Your task to perform on an android device: Open the Mindvalley app, I would like to listen to a personalized guided meditation named Alpha Beats to help me be productive throughout the day.
Image 0: 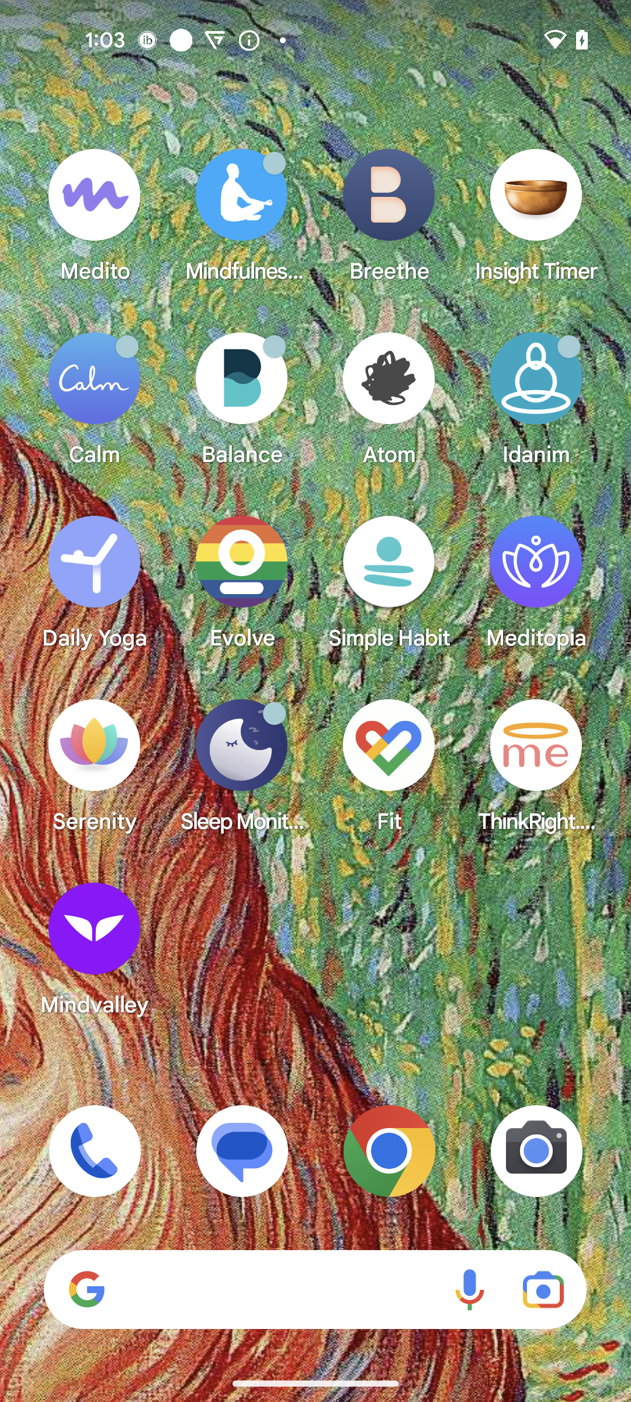
Open the Mindvalley app
Step 0: open app "Mindvalley"
Image 1: 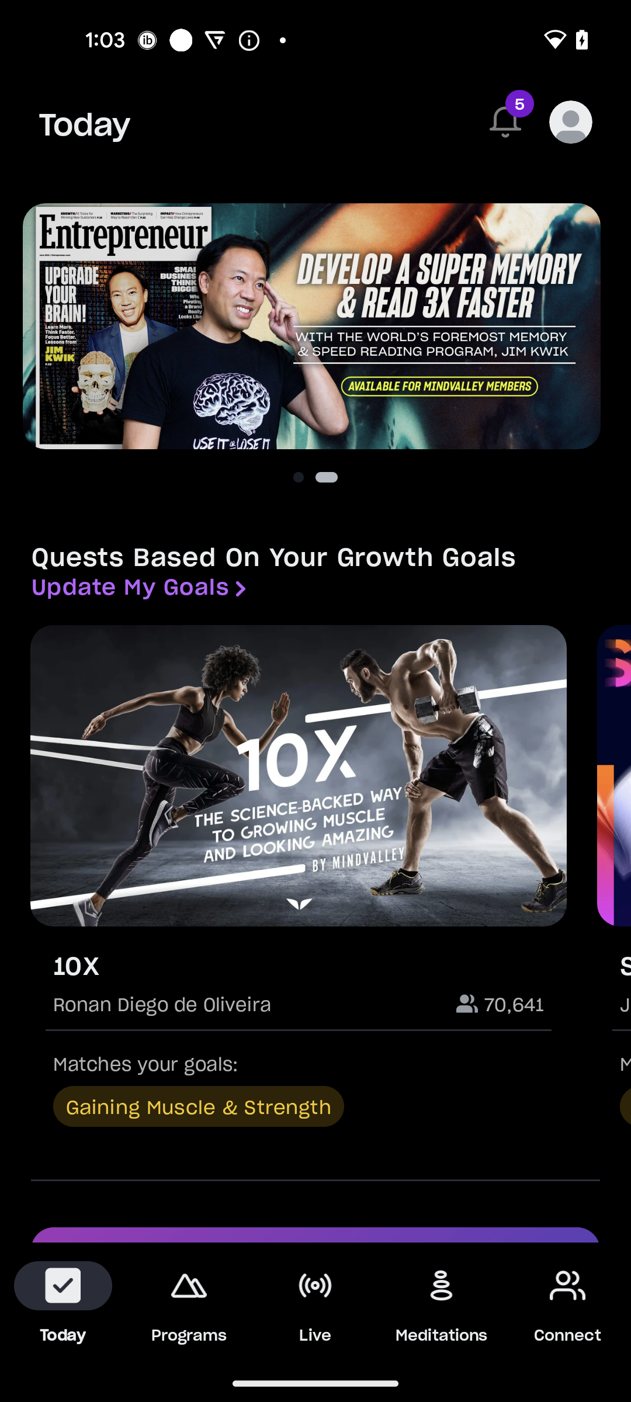
Go to the Meditation tab
Step 1: click (442, 1304)
Image 2: 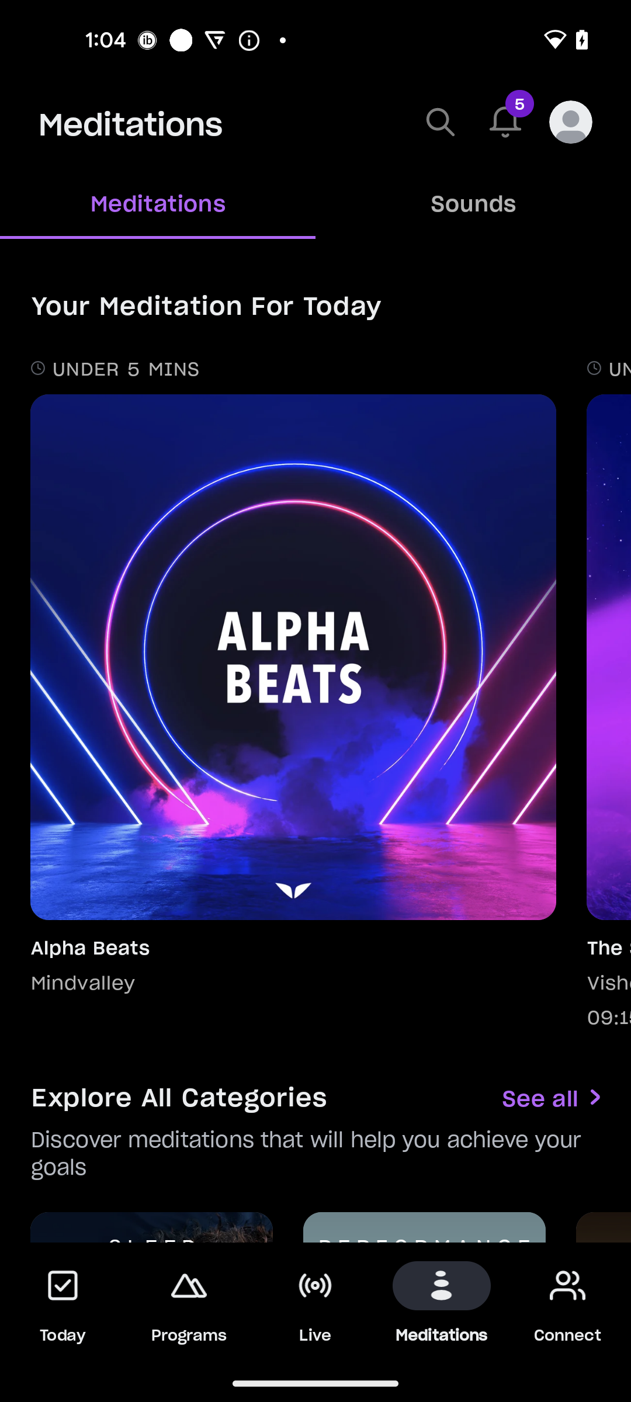
Click on the Alpha Beats Meditation
Step 2: click (301, 663)
Image 3: 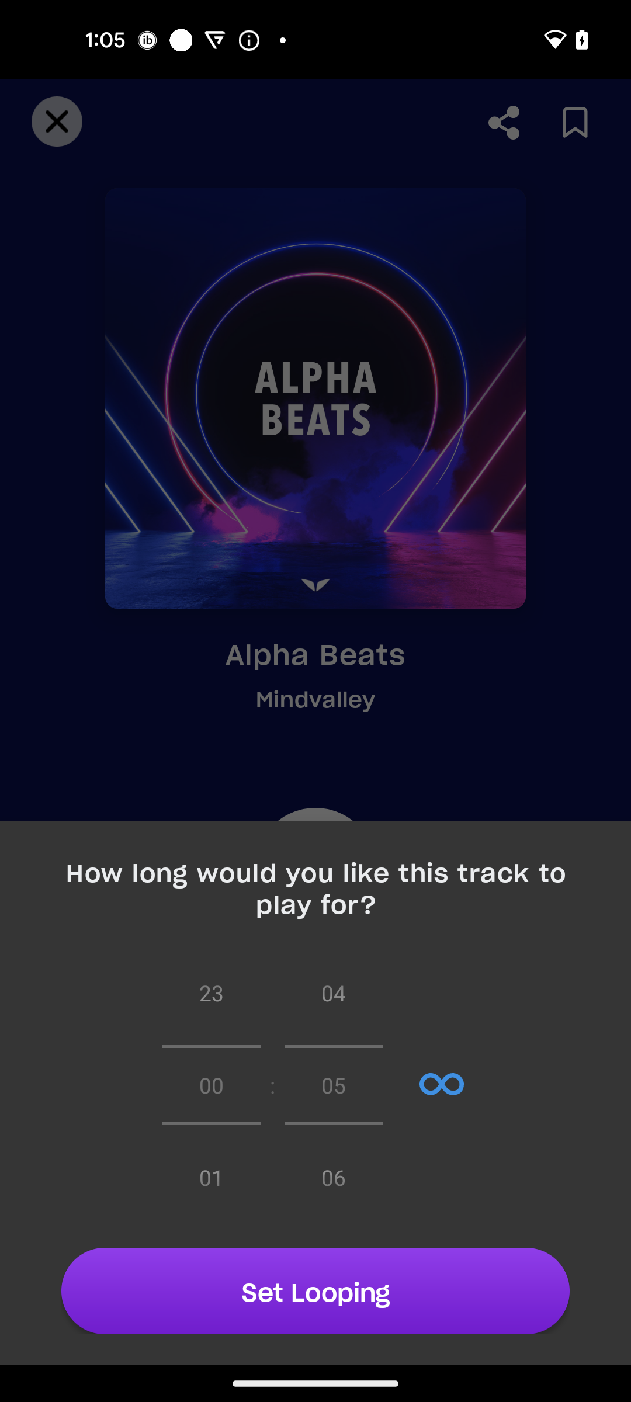
Click on the Set Looping button
Step 3: click (315, 1290)
Image 4: 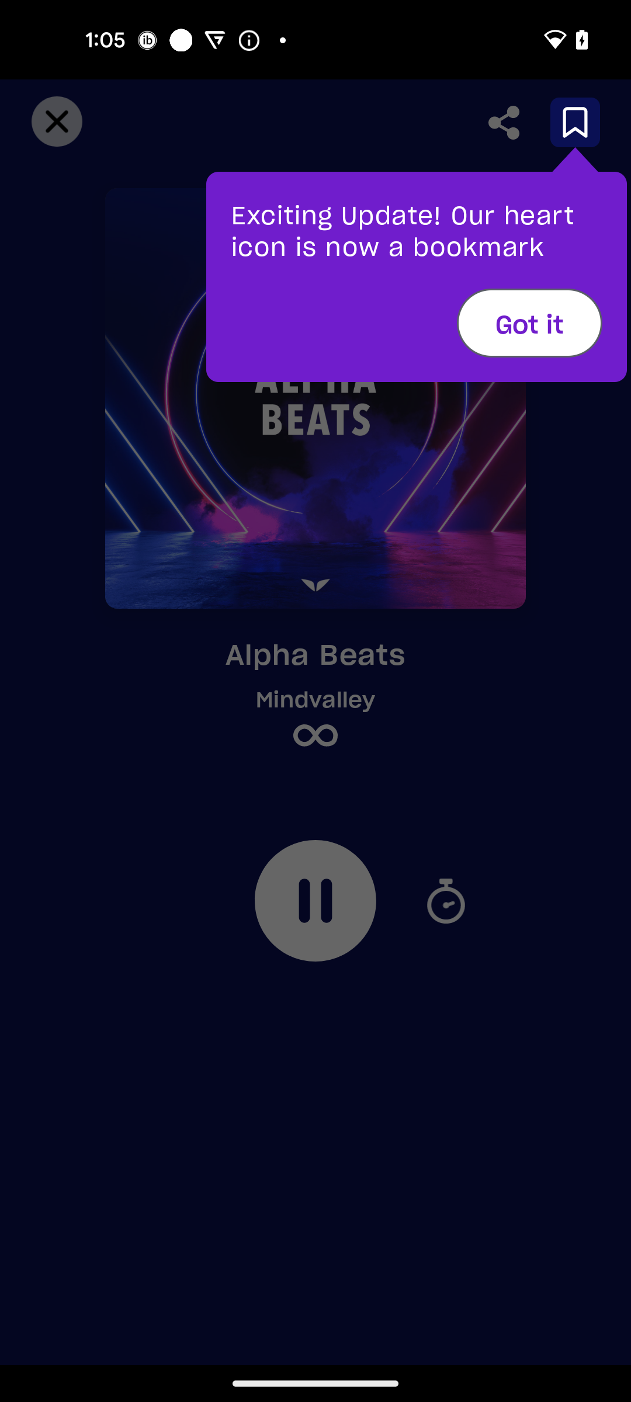
Click on the got it option
Step 4: click (529, 322)